Your task to perform on an android device: open the Puma app and Add a suede classic XXI women's sneakers of size 10 to cart for mom 
Image 0: 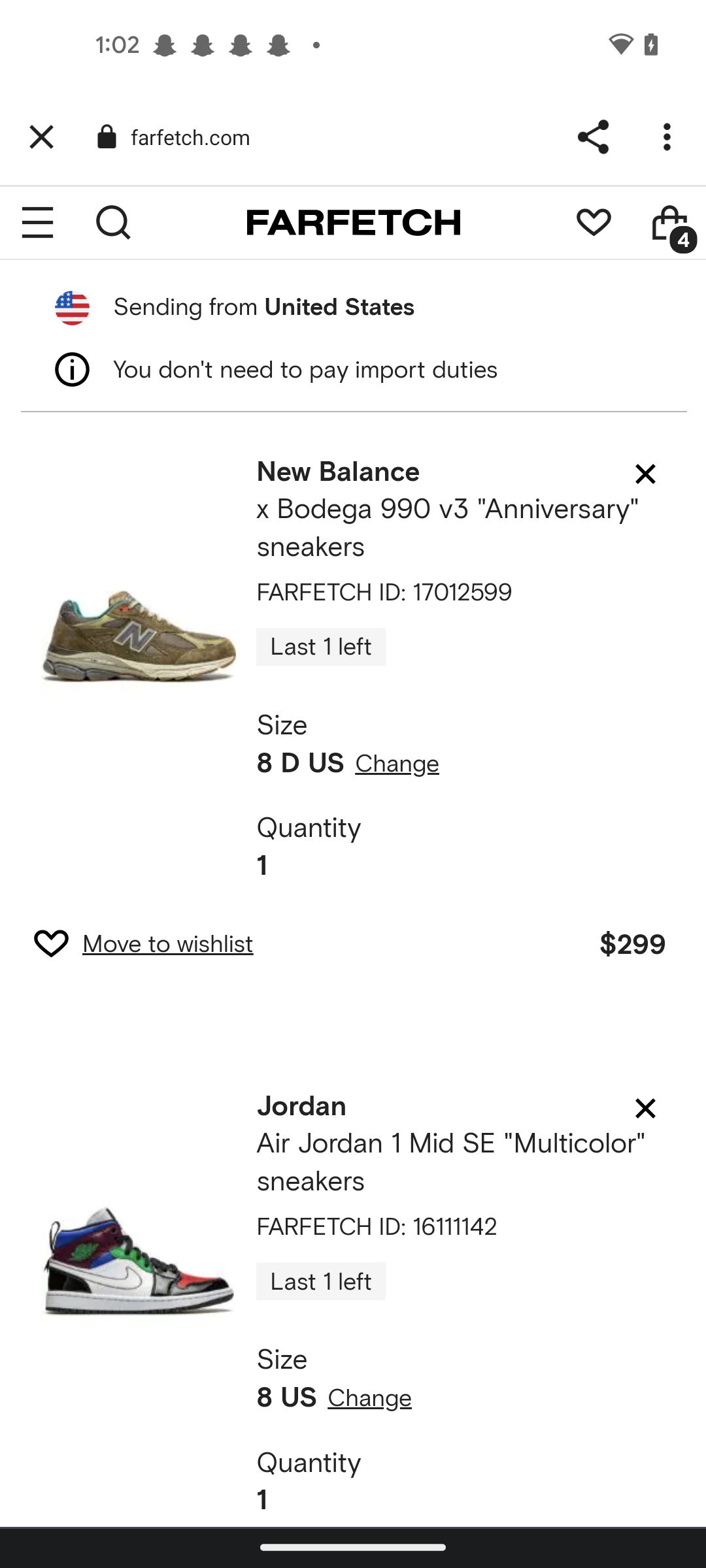
open the puma app
Step 0: open app "PUMA"
Image 1: 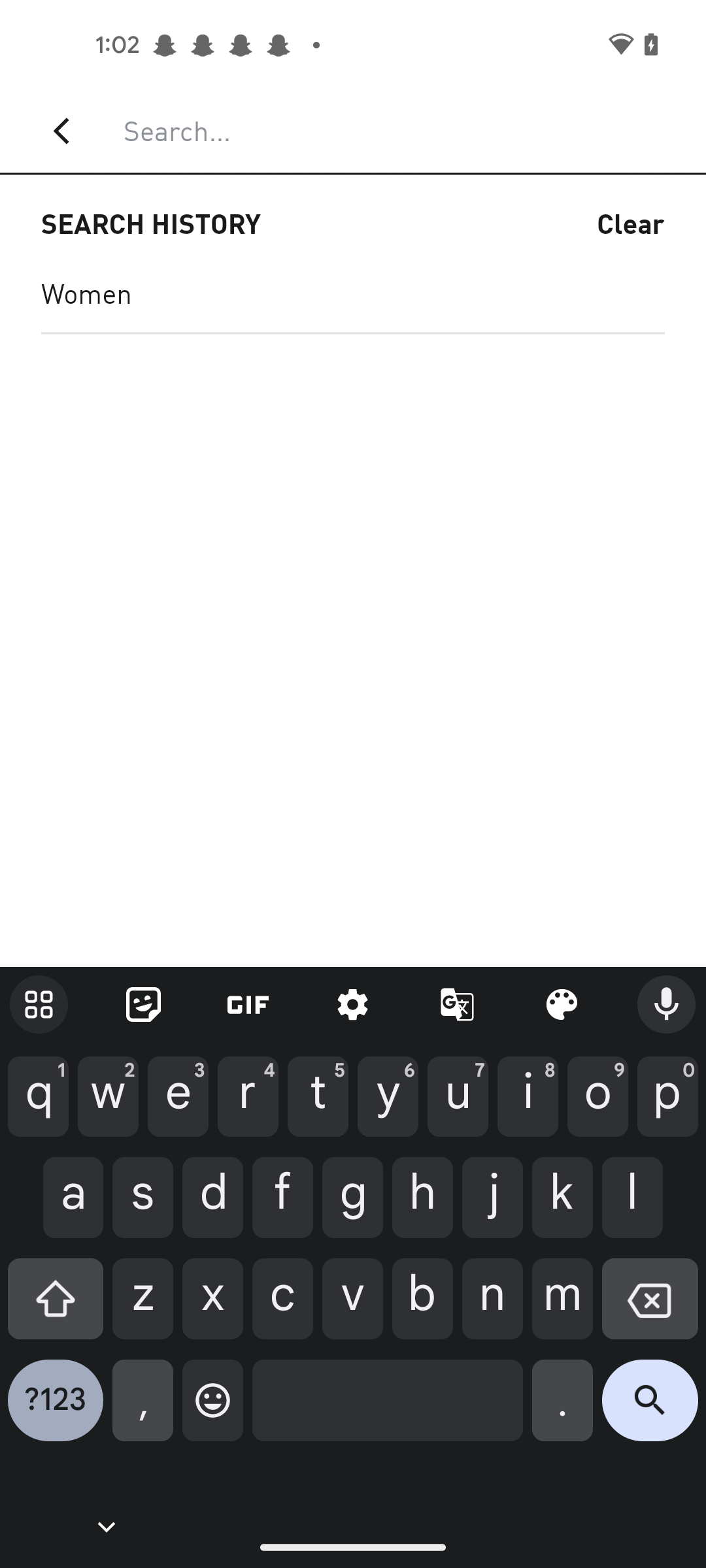
Click on the women option of the screen 
Step 1: click (352, 292)
Image 2: 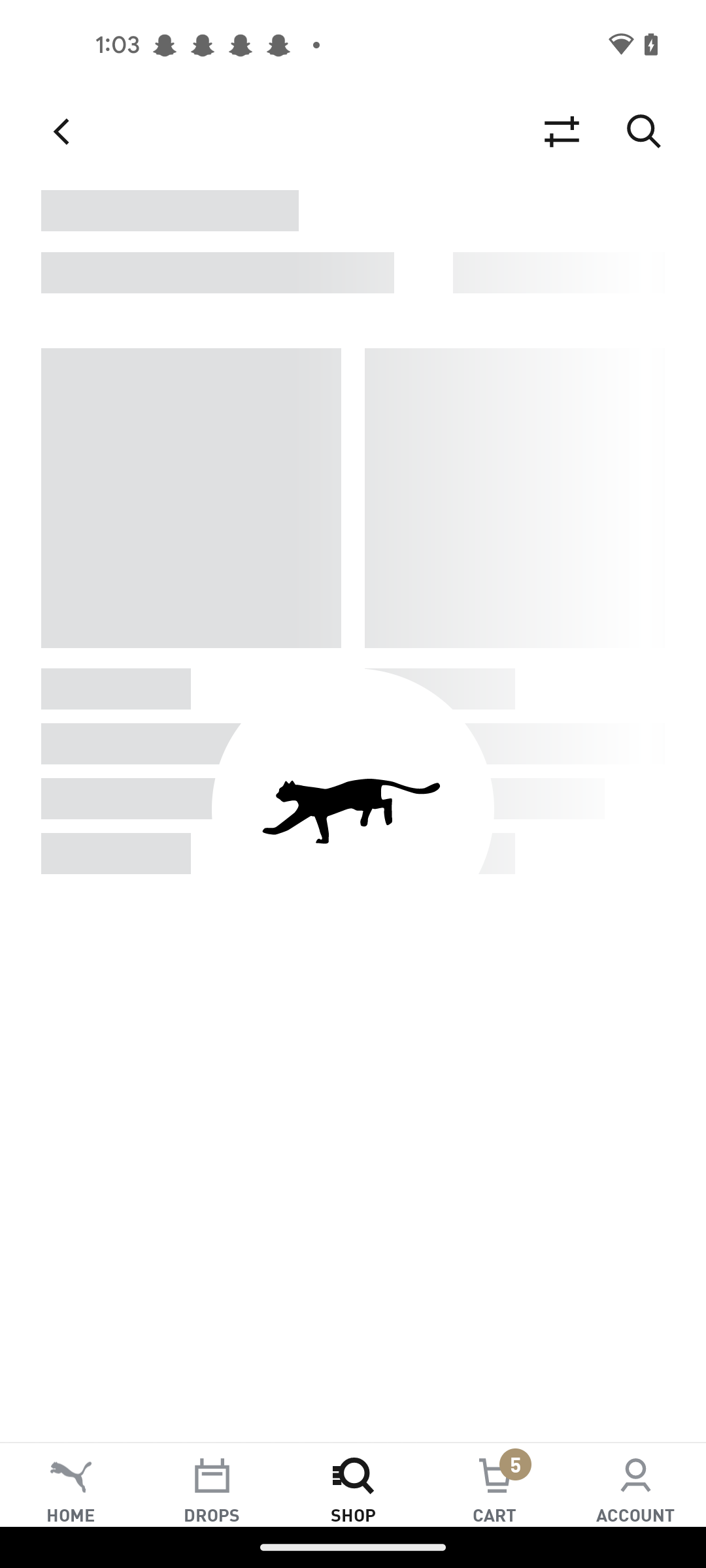
Click on the women option of the screen 
Step 2: wait
Image 3: 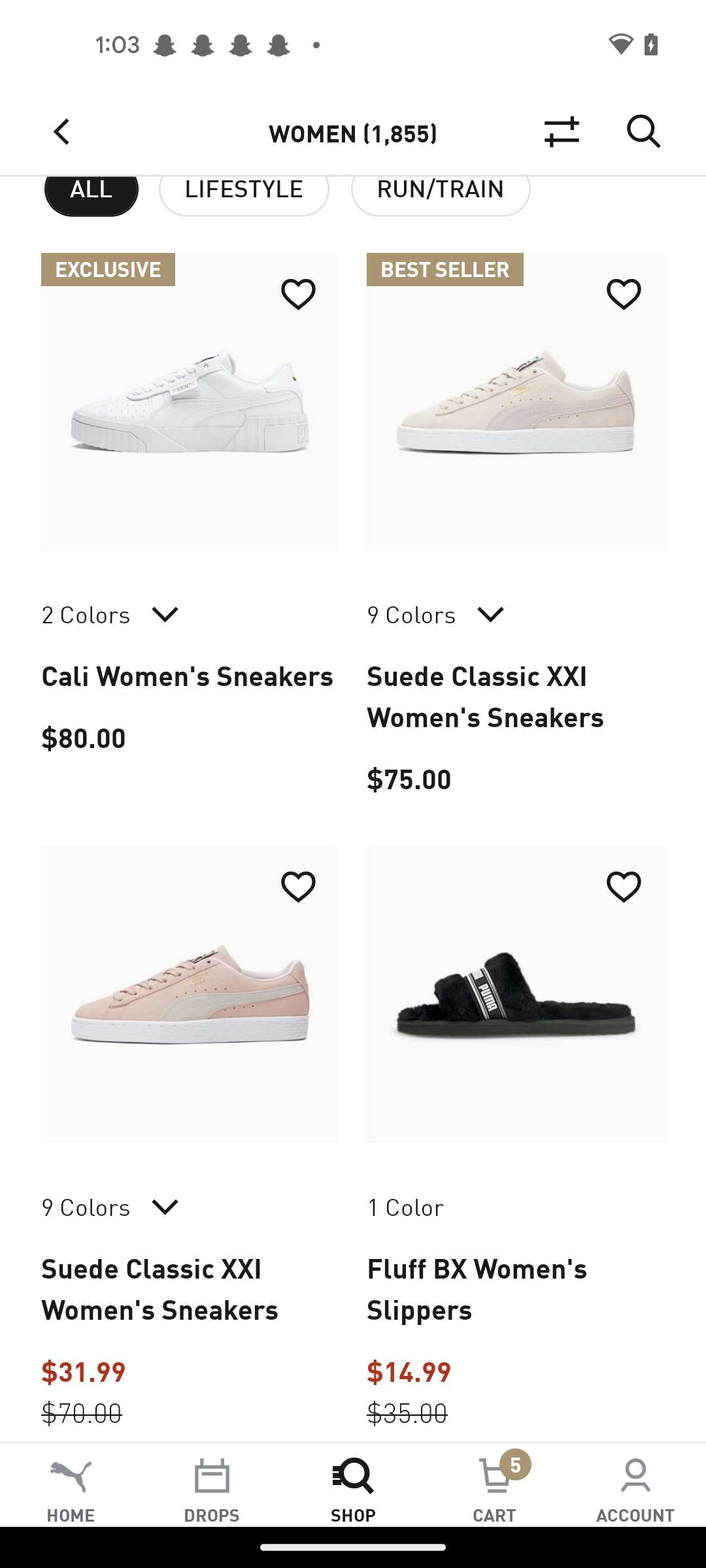
Click on the suede classic XXI women's sneakers
Step 3: click (516, 401)
Image 4: 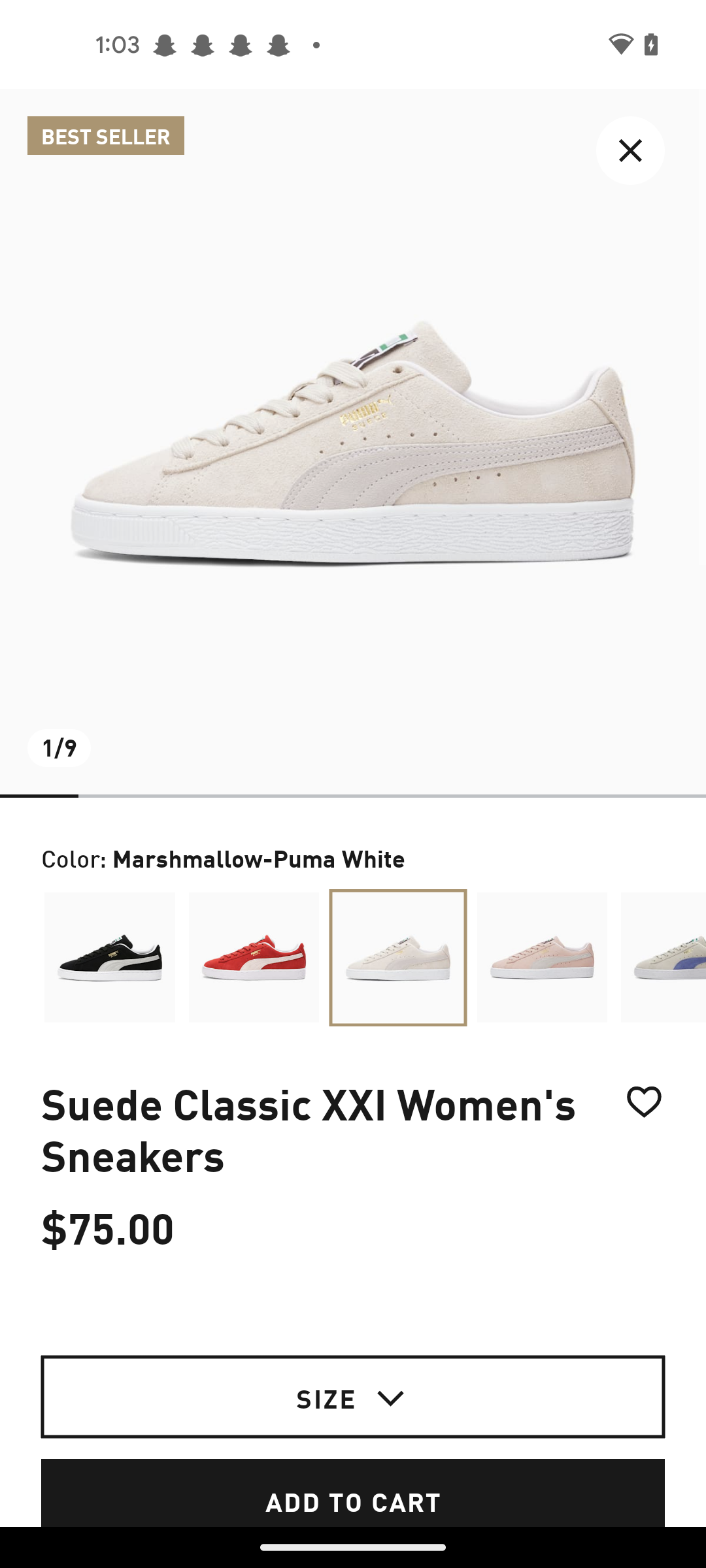
Click on Size tab
Step 4: click (516, 1411)
Image 5: 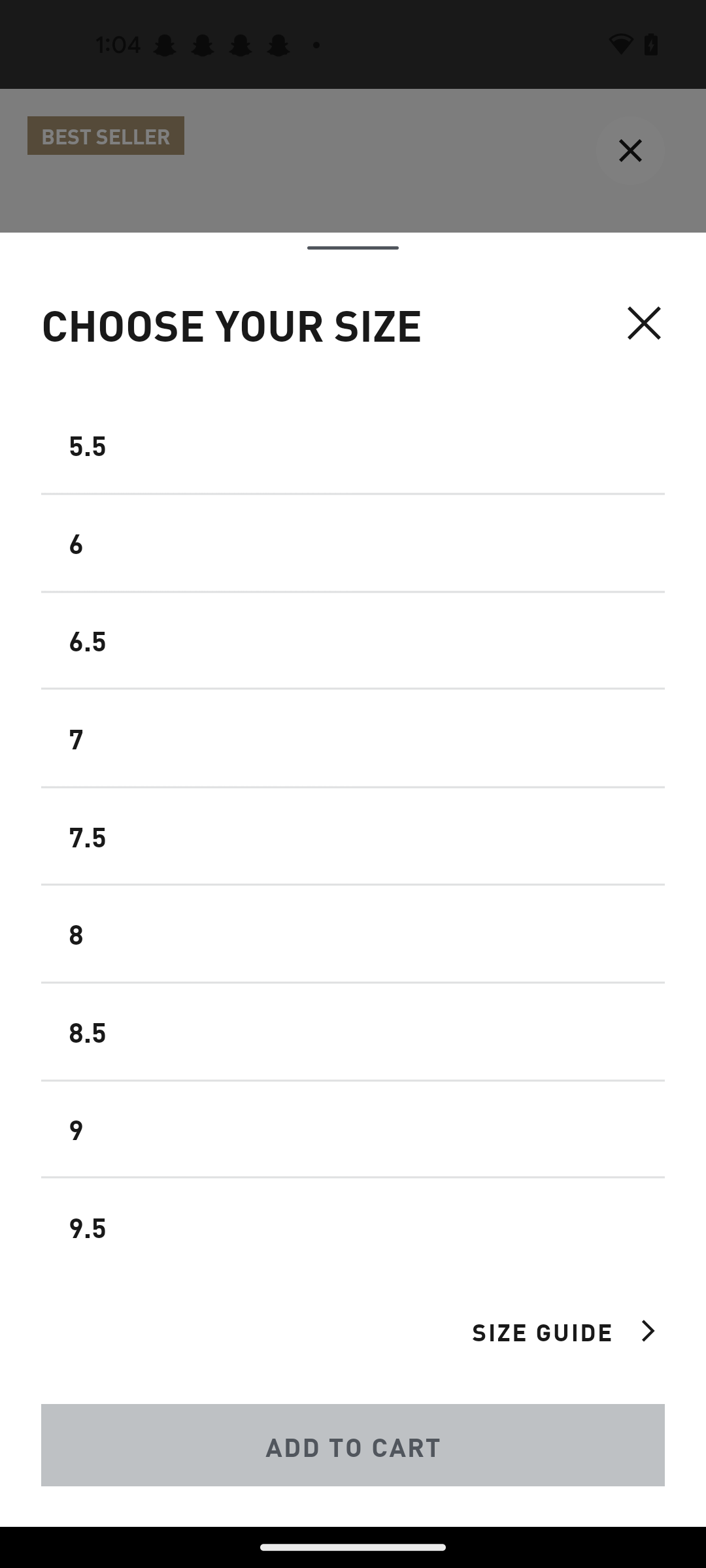
Click on Size tab
Step 5: wait
Image 6: 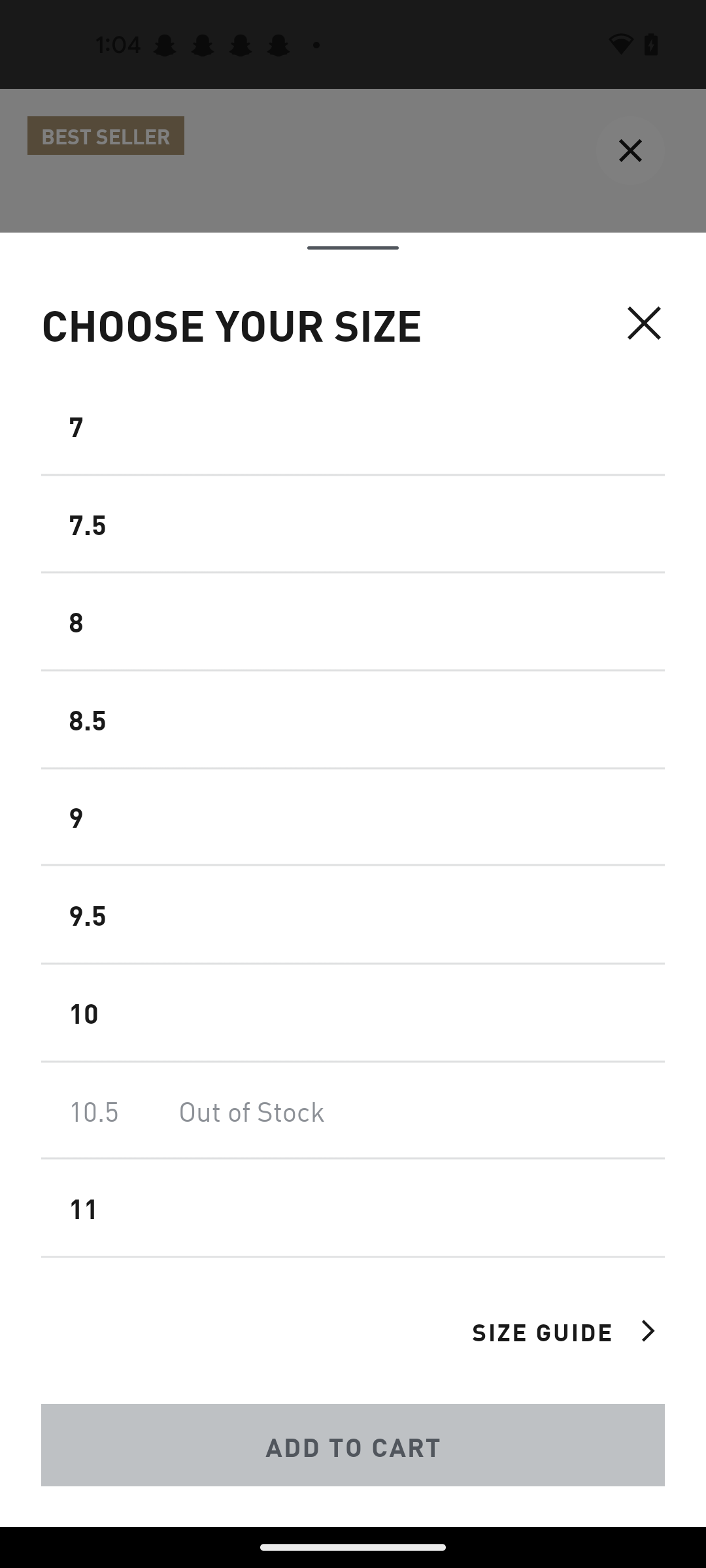
Select the 10 size
Step 6: click (352, 1013)
Image 8: 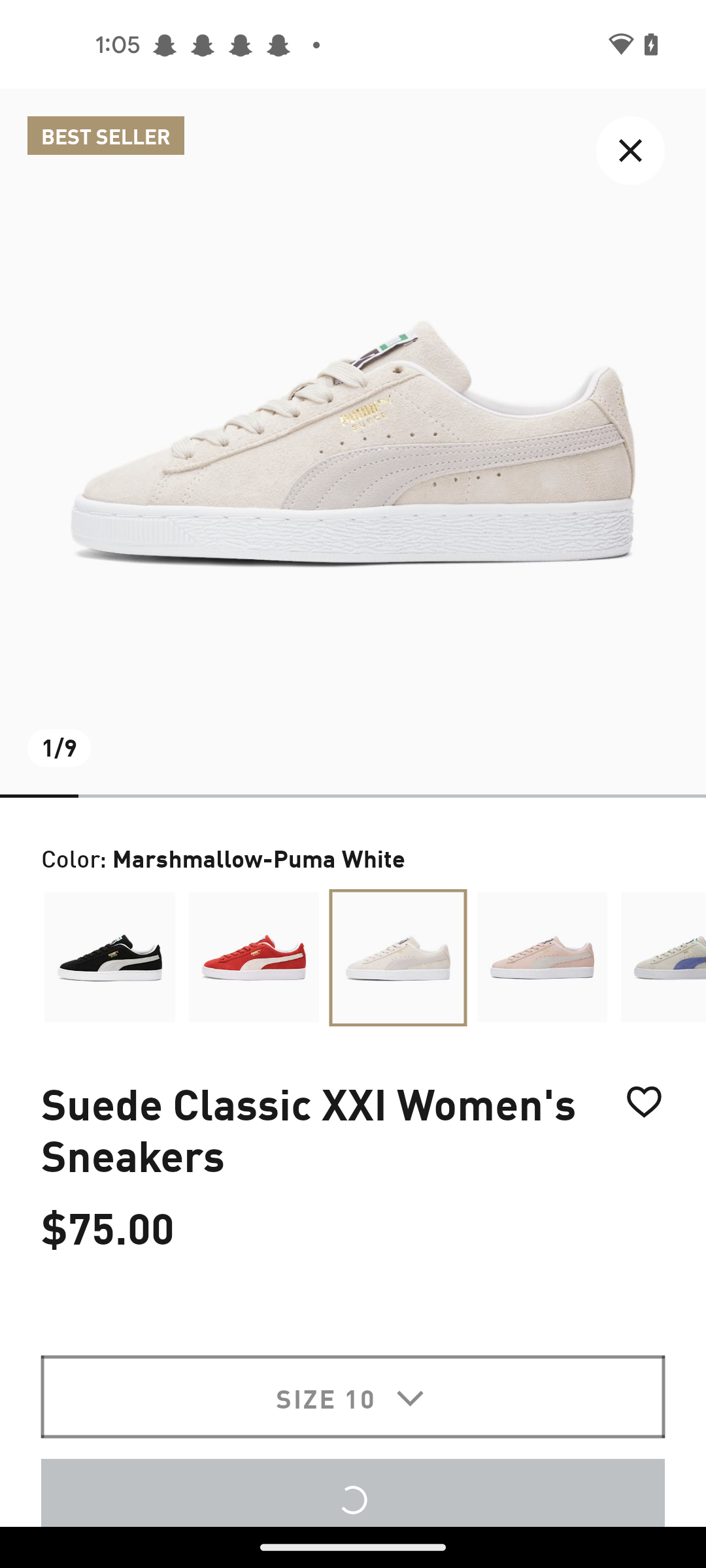
Click on the Add to cart option of the screen
Step 8: wait